Your task to perform on an android device: I want to make a copy of the A_short_history_of_Germany file, so make a copy of this file in the Drive app.
Image 0: 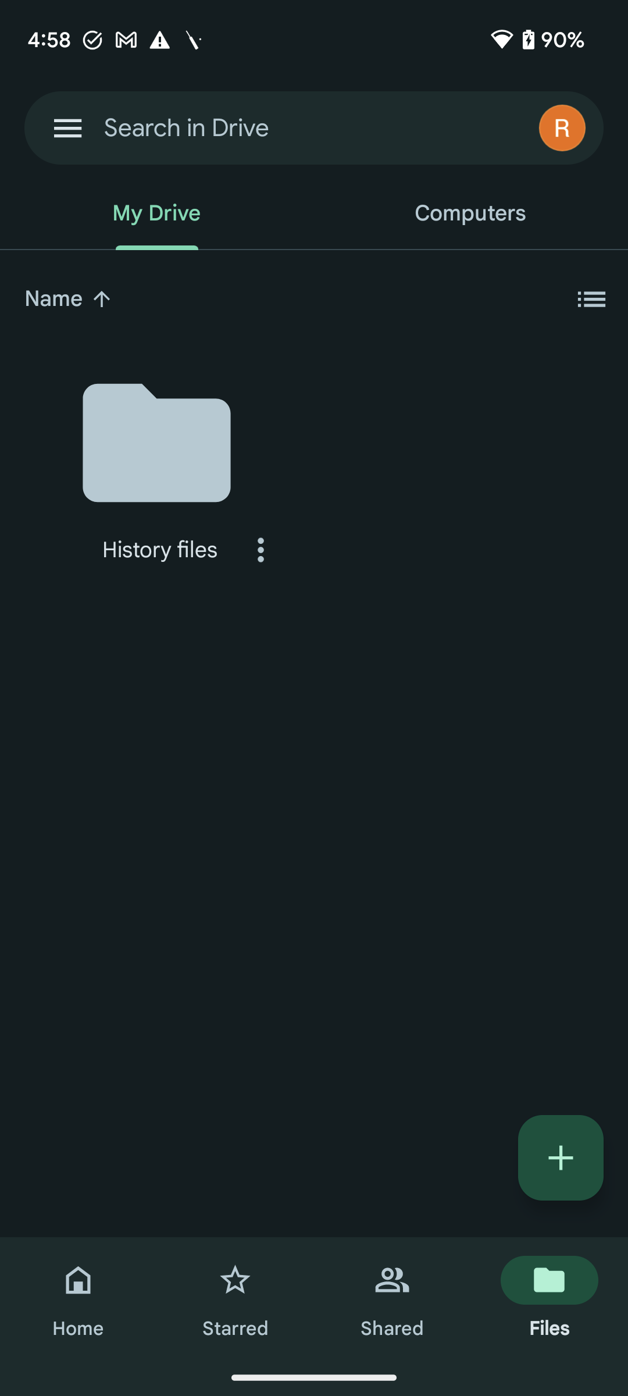
Click on the History files folder to view the A_short_history_of_Germany file.
Step 0: click (156, 442)
Image 1: 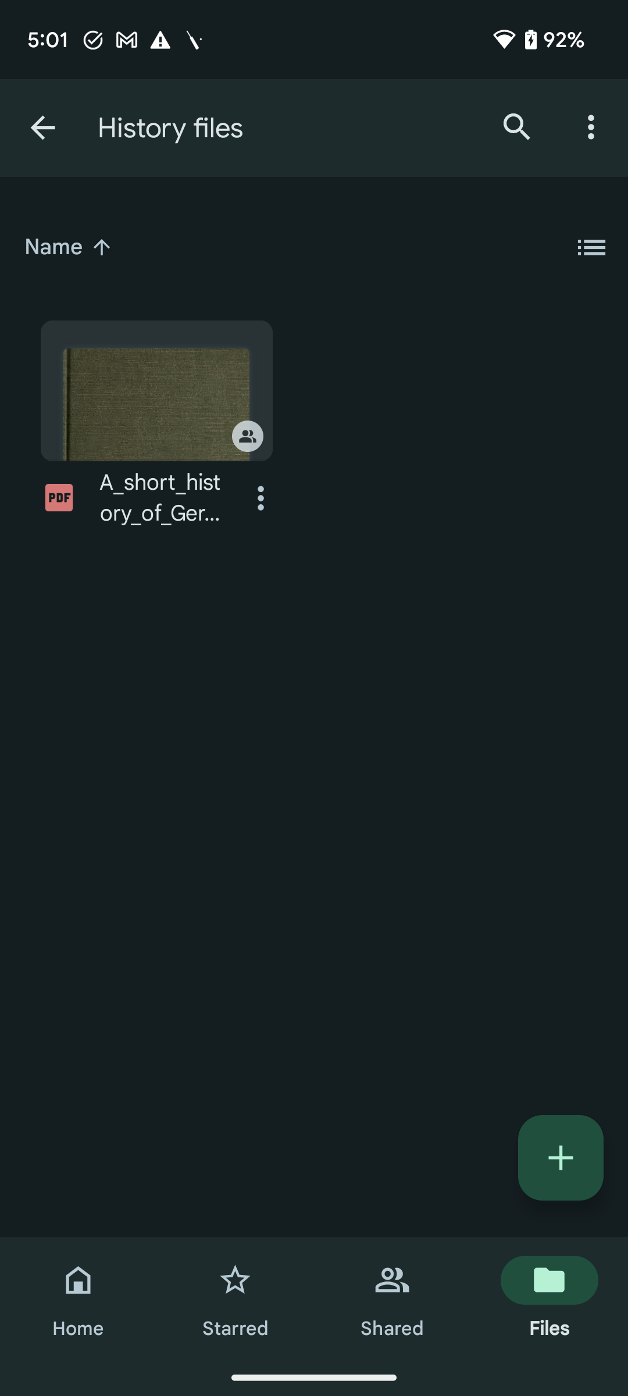
Click on the three dots icon of the A_short_history_of_Germany file to view the make a copy option.
Step 1: click (261, 498)
Image 2: 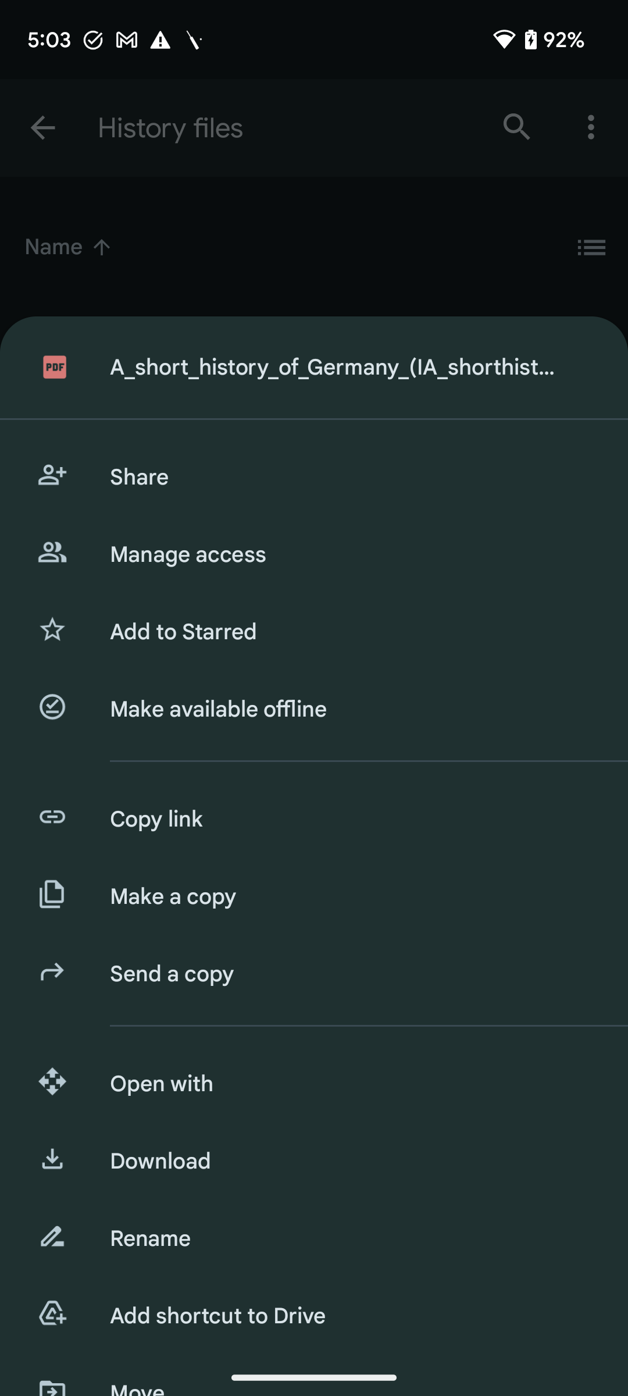
Click on the Make a copy option to create a copy of this file.
Step 2: click (350, 896)
Image 3: 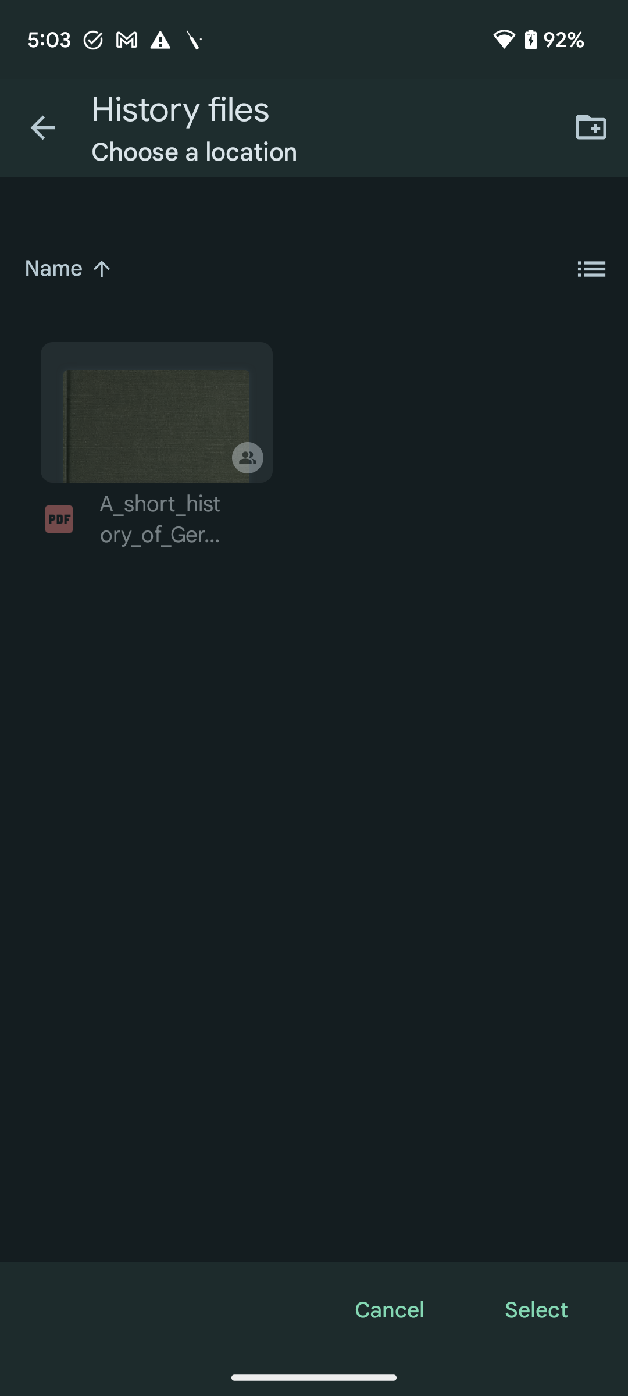
Click on the Select button at the bottom of the screen to make a copy of this file in this folder.
Step 3: click (536, 1310)
Image 4: 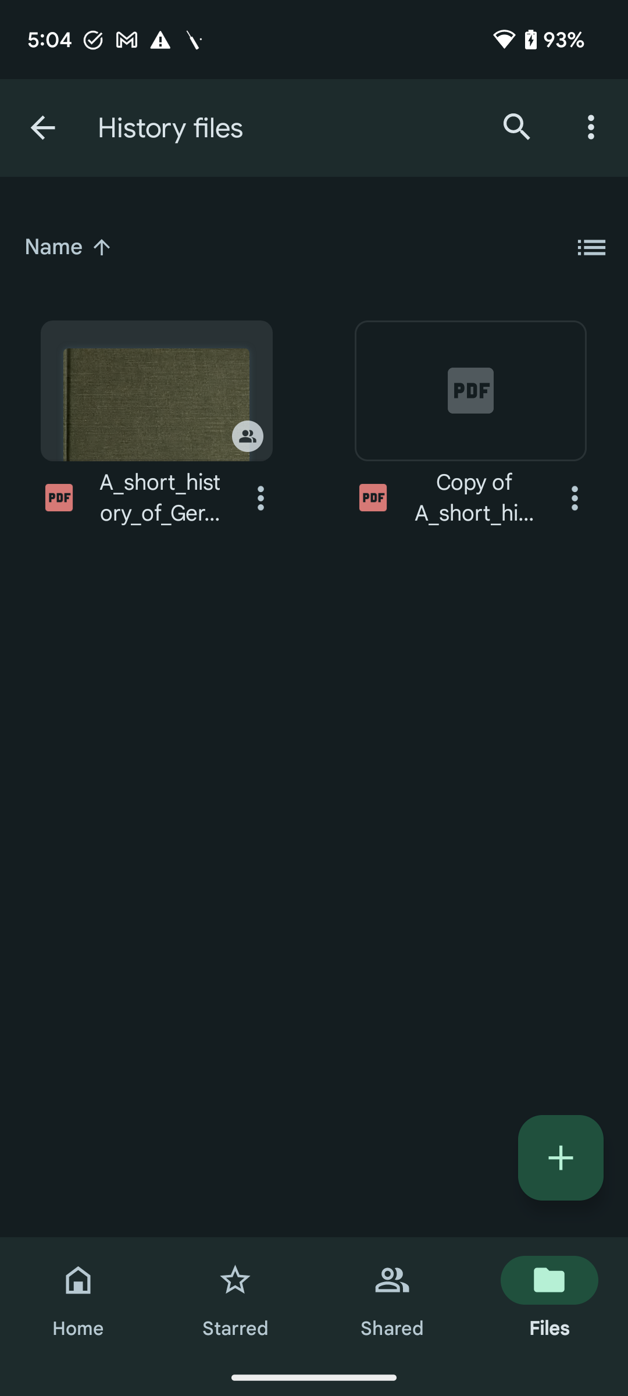
Click on the Select button at the bottom of the screen to make a copy of this file in this folder.
Step 4: wait